Your task to perform on an android device: I have a badminton match coming up next week and would like to look for new nike sports tshirts on Amazon
Image 0: 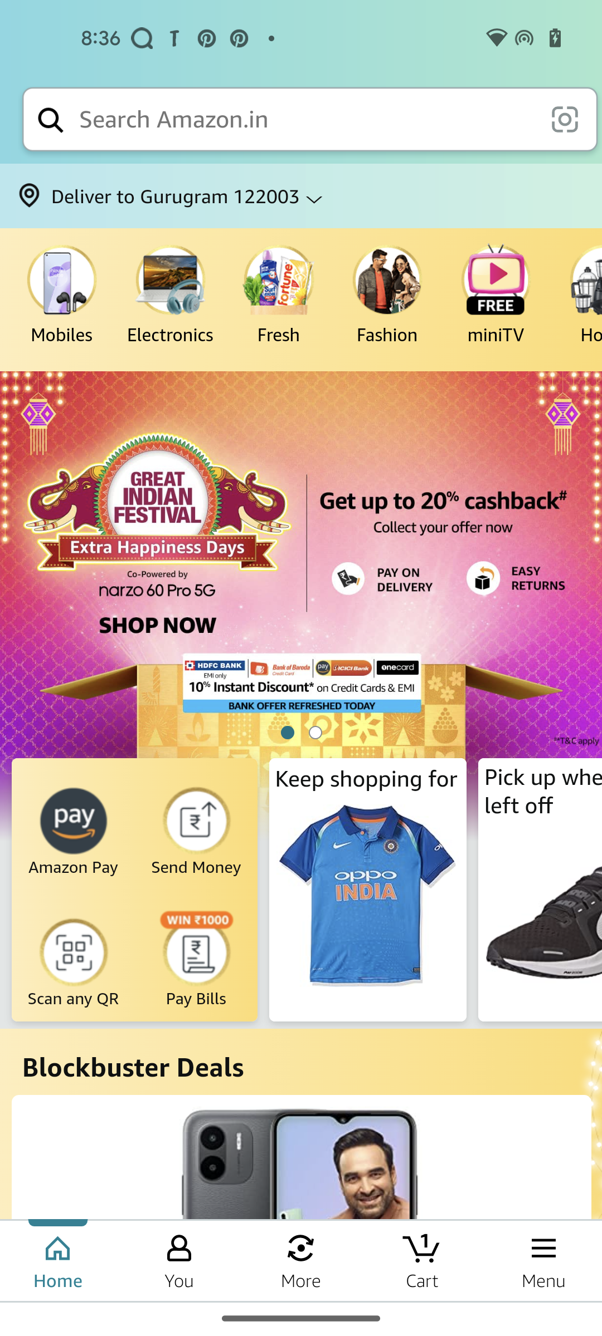
click on the search bar
Step 0: click (305, 119)
Image 1: 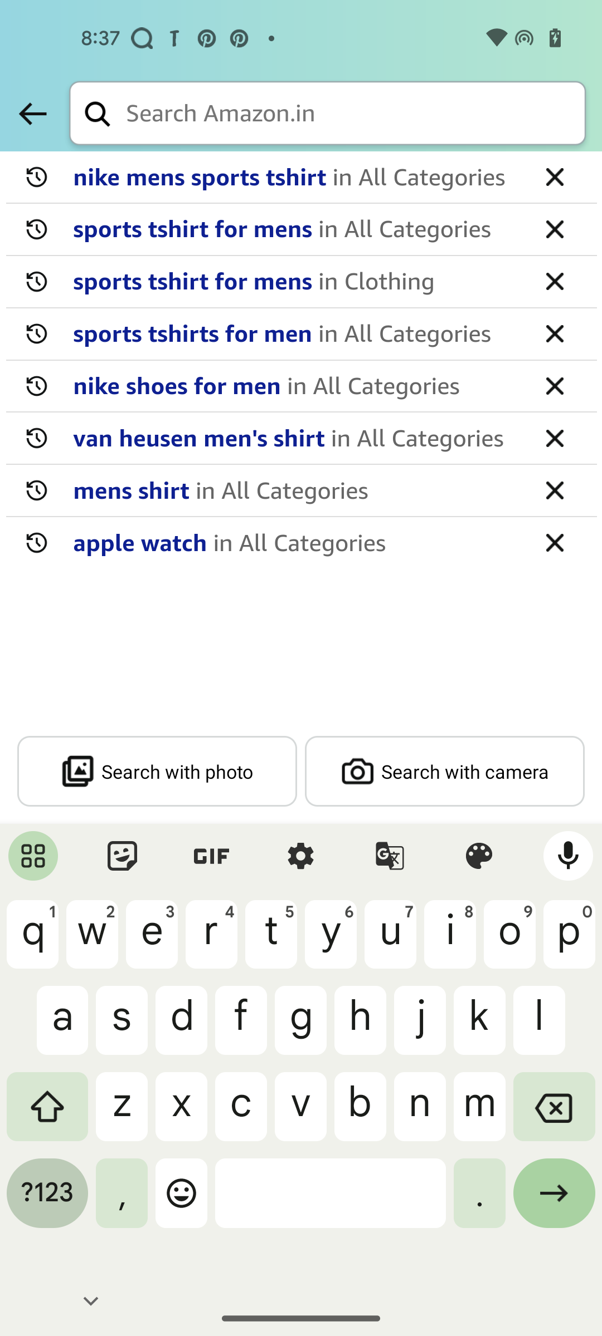
search for mens sports tshirt
Step 1: type "mens sports tshirt"
Image 2: 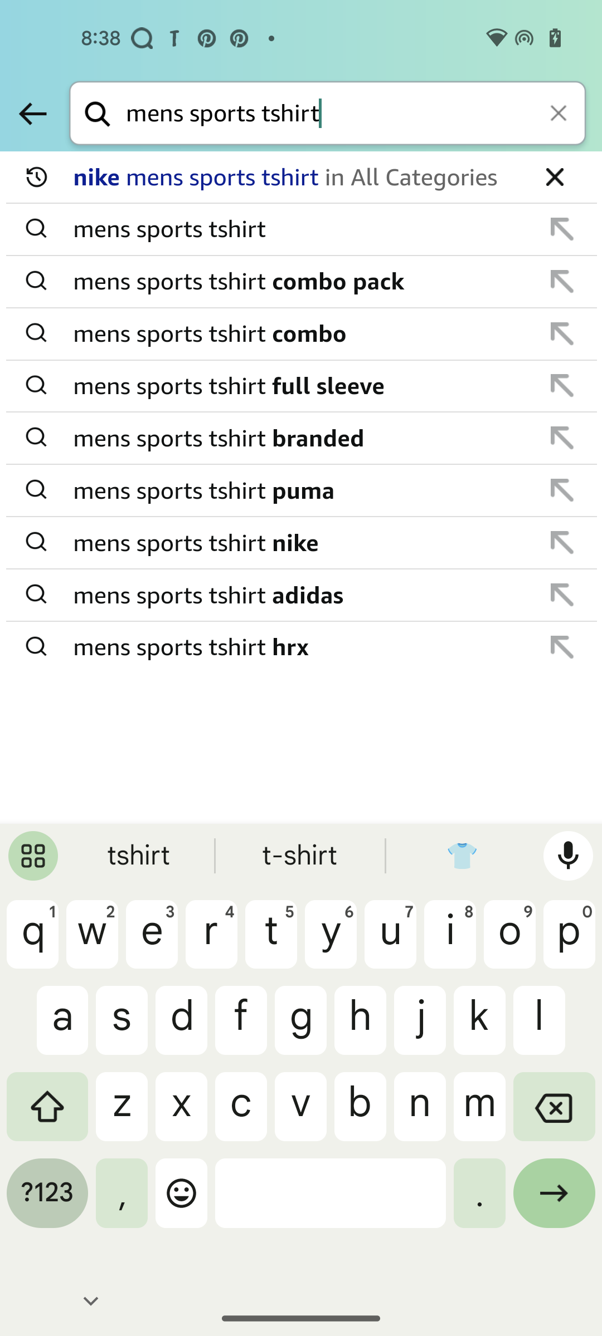
click on the go icon
Step 2: click (554, 1201)
Image 3: 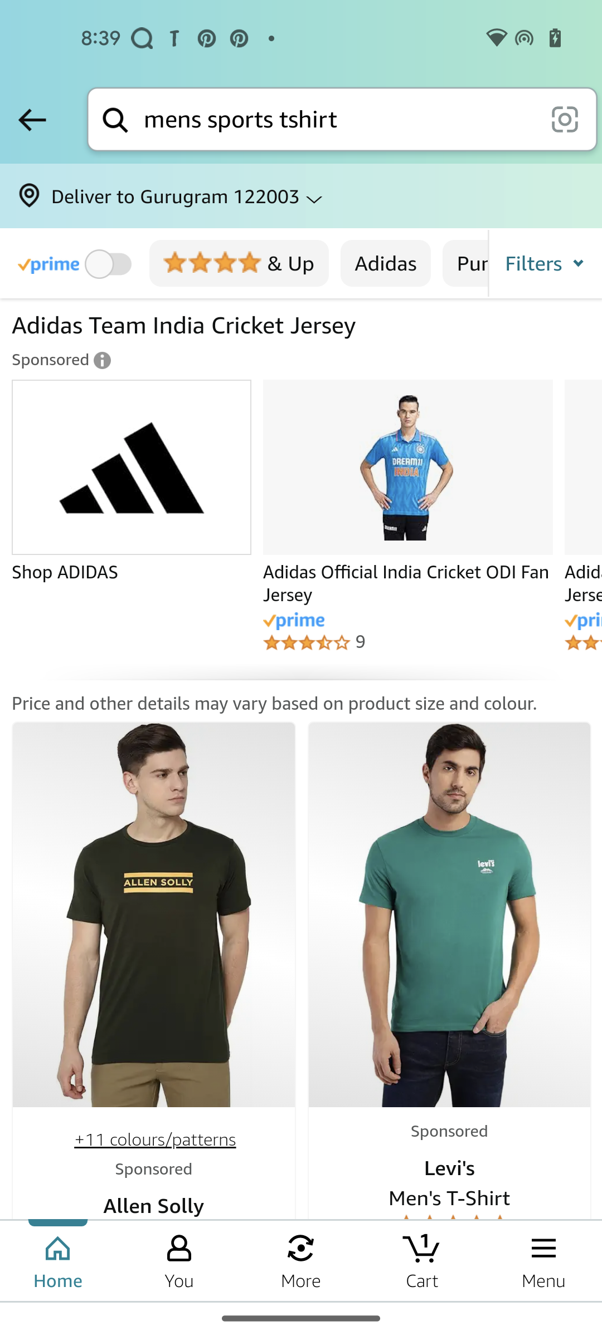
click on the filters
Step 3: click (585, 263)
Image 4: 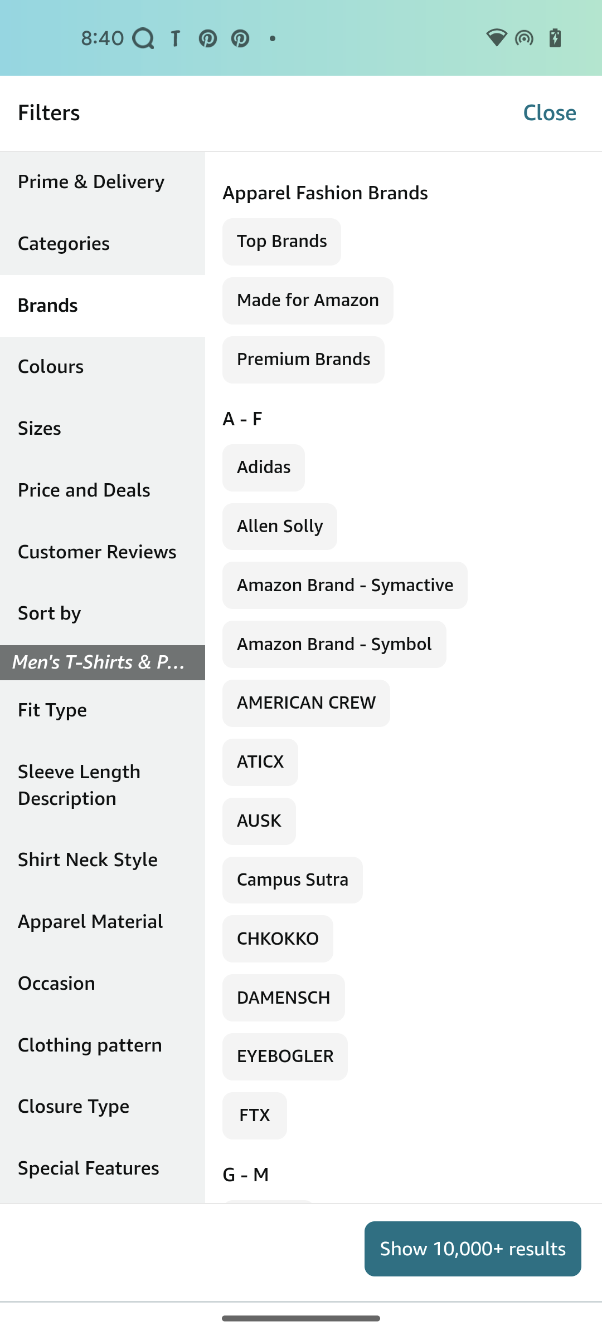
swipe up nike brand
Step 4: scroll down
Image 5: 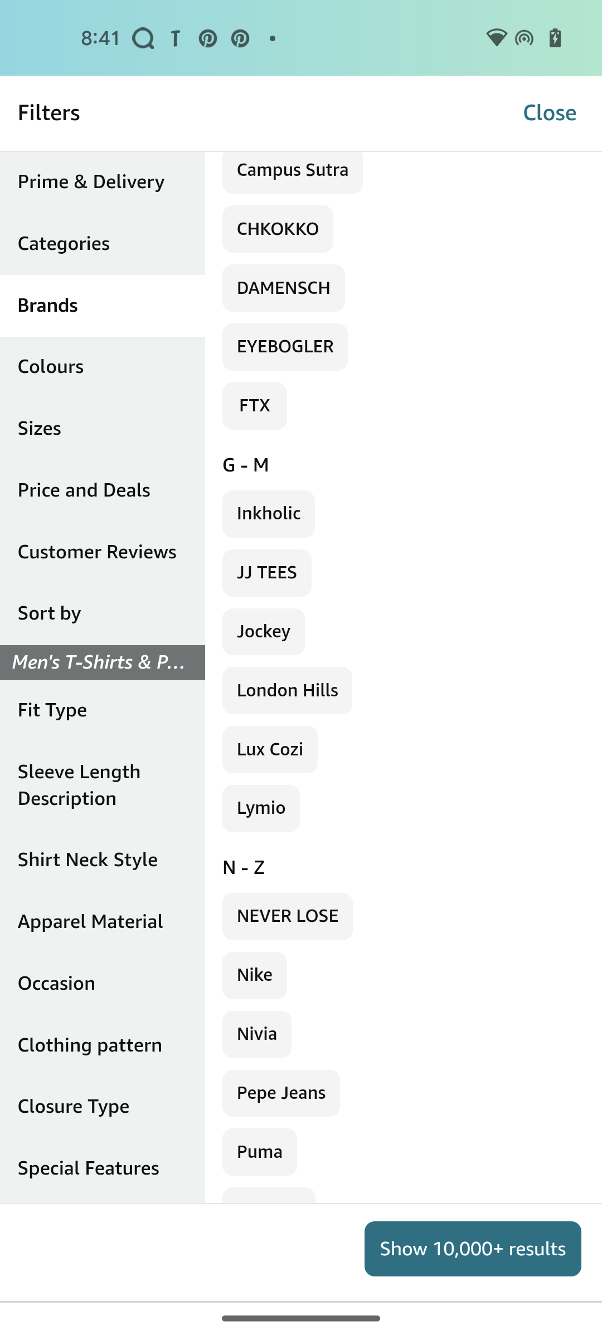
click on the nike 
Step 5: scroll left
Image 6: 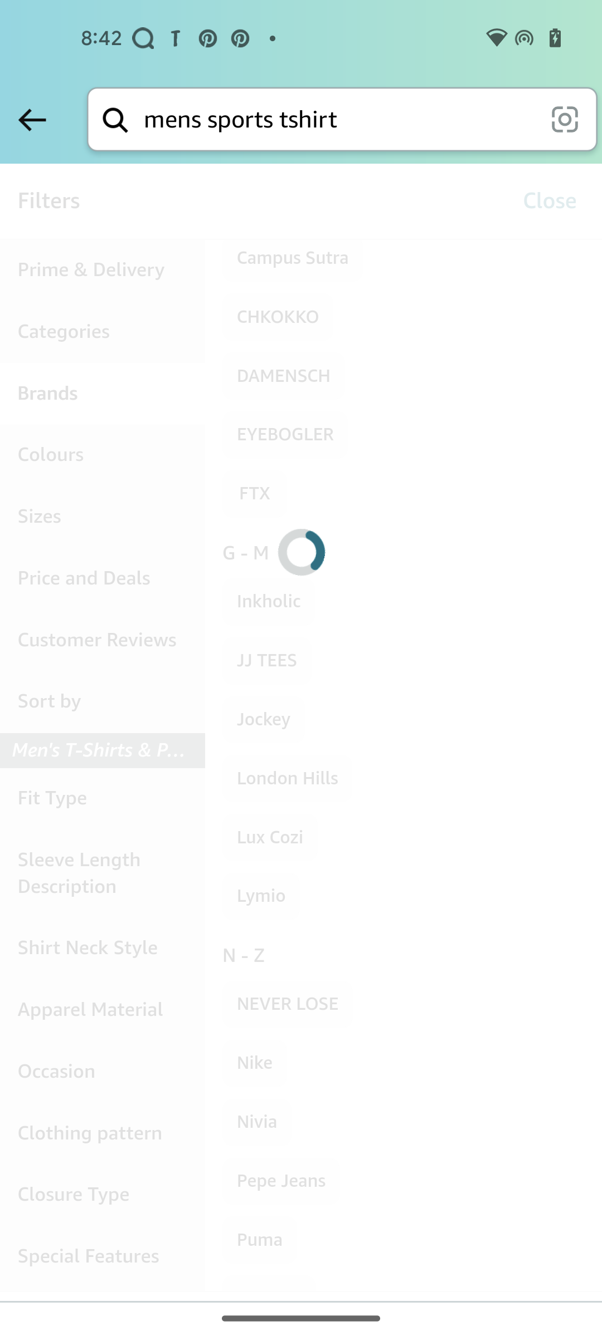
click on the nike 
Step 6: wait
Image 7: 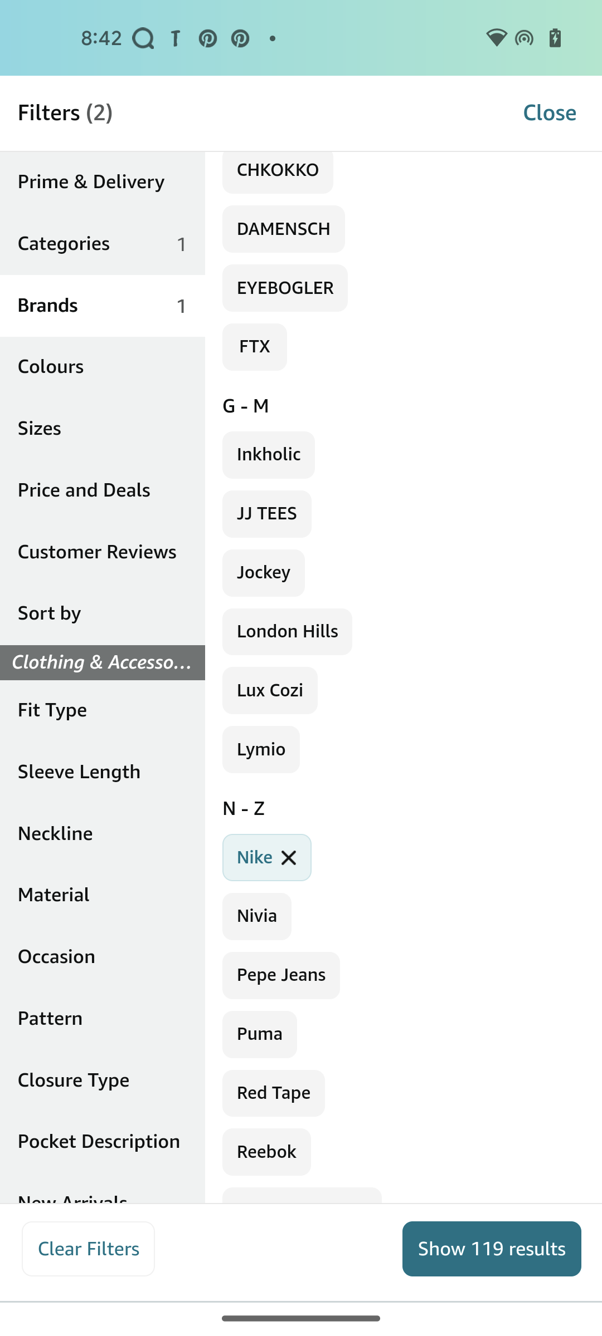
click on the show 119 results
Step 7: click (492, 1248)